Your task to perform on an android device: In the Taskeet app, mark the grocery reminder as completed.
Image 0: 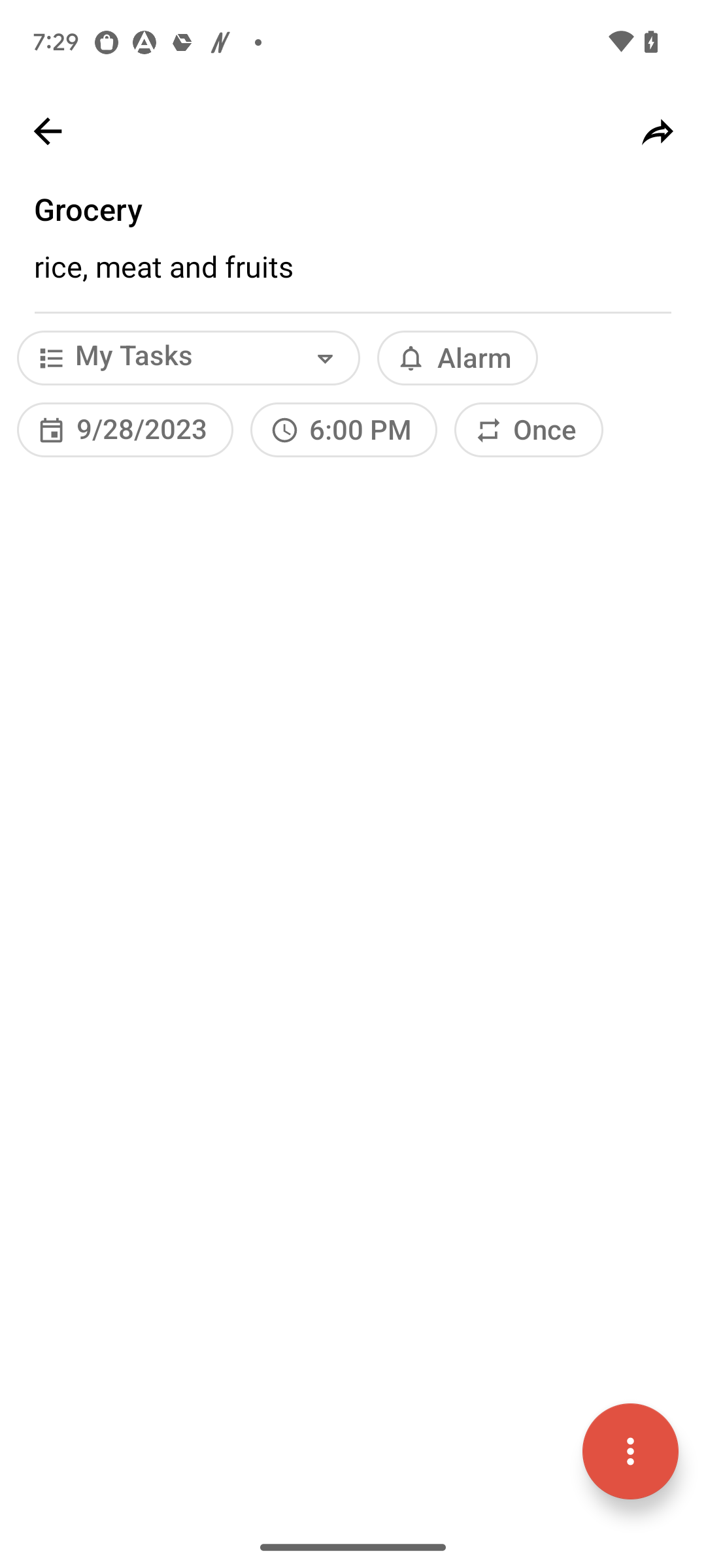
Click on the three dot icon at the bottom right corner of the screen
Step 0: click (626, 1450)
Image 1: 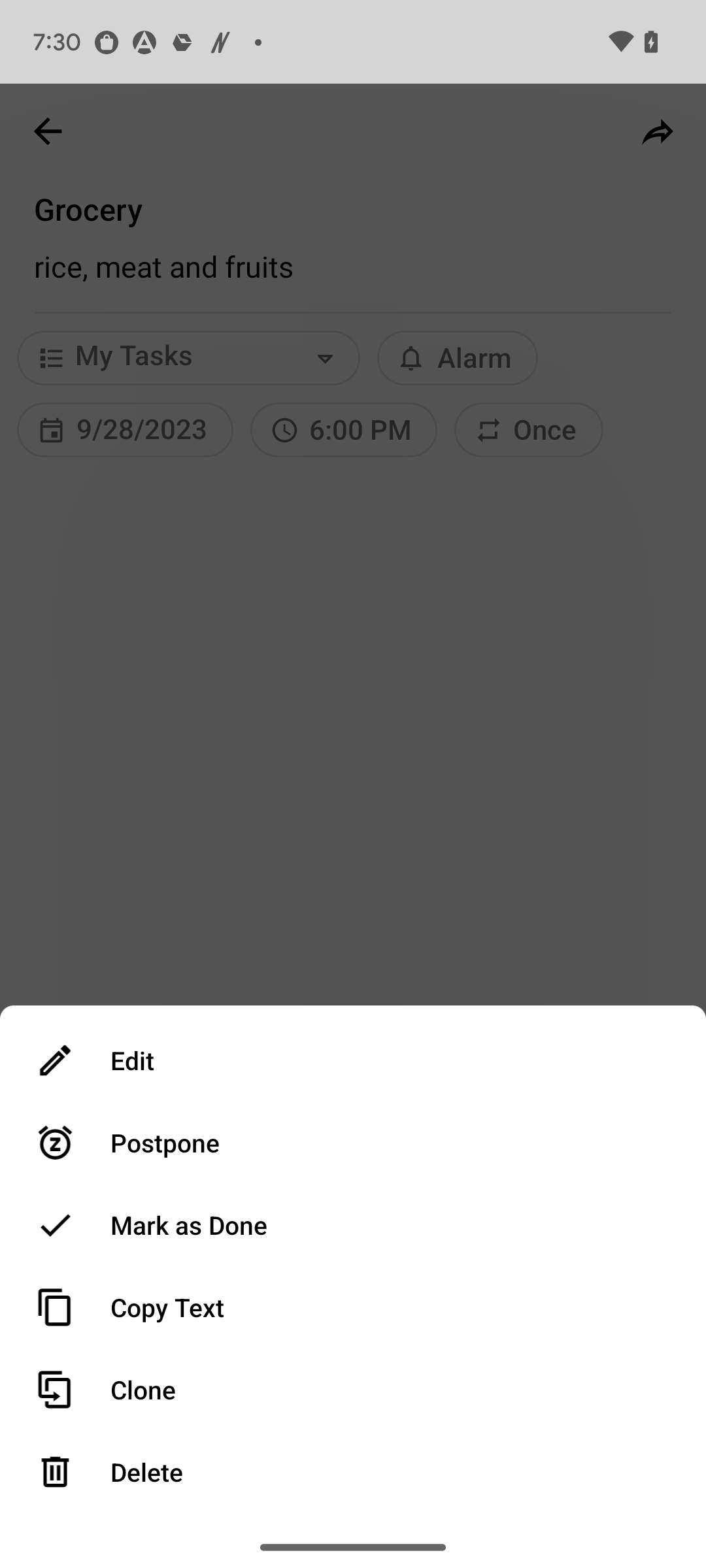
Select Mark as Done
Step 1: click (394, 1224)